Your task to perform on an android device: In the Calm app , track the progress of your meditation.
Image 0: 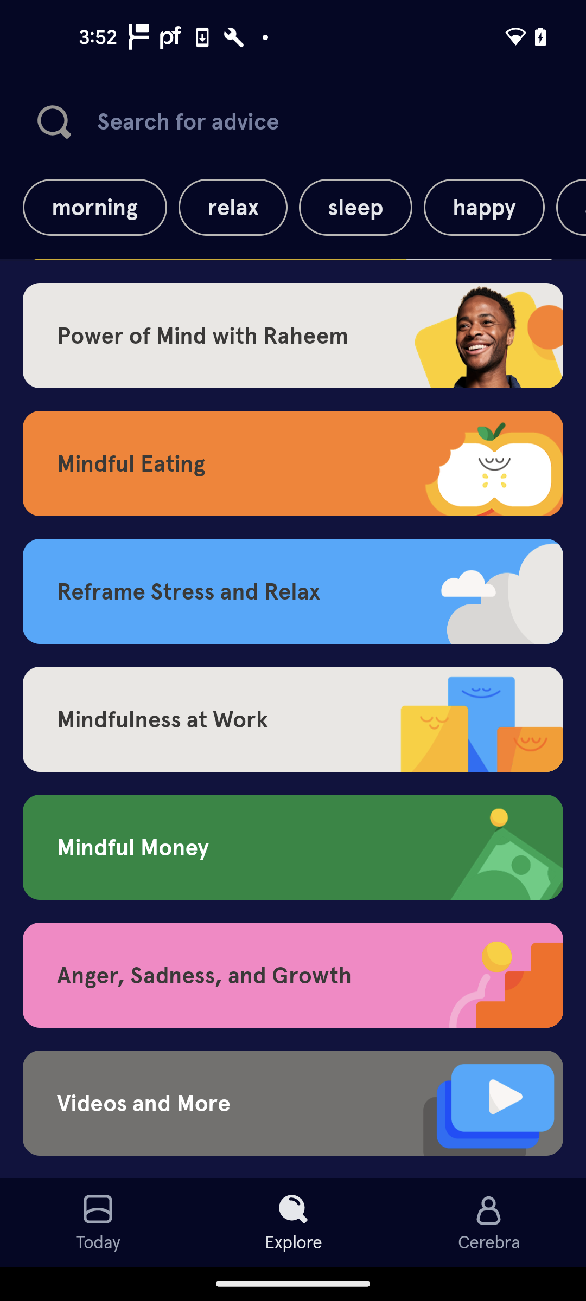
Open the Calm app
Step 0: open app "Calm"
Image 1: 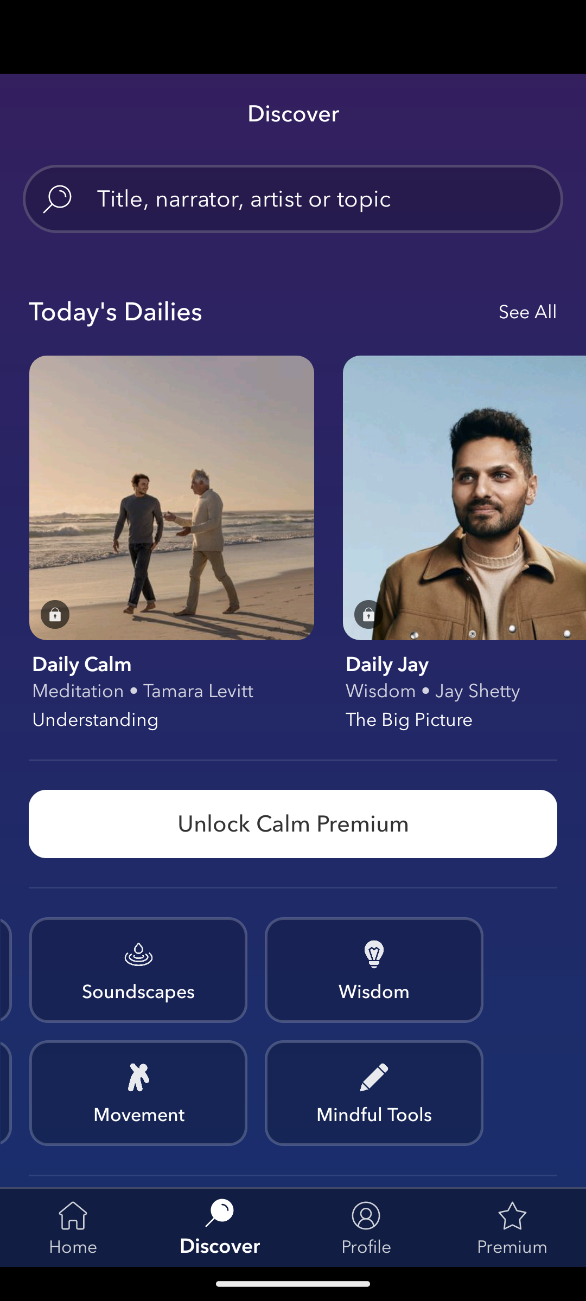
Go to the profile section
Step 1: click (366, 1227)